Your task to perform on an android device: I want to browse makeup kits for my daughter, Violet Kramer.
Image 0: 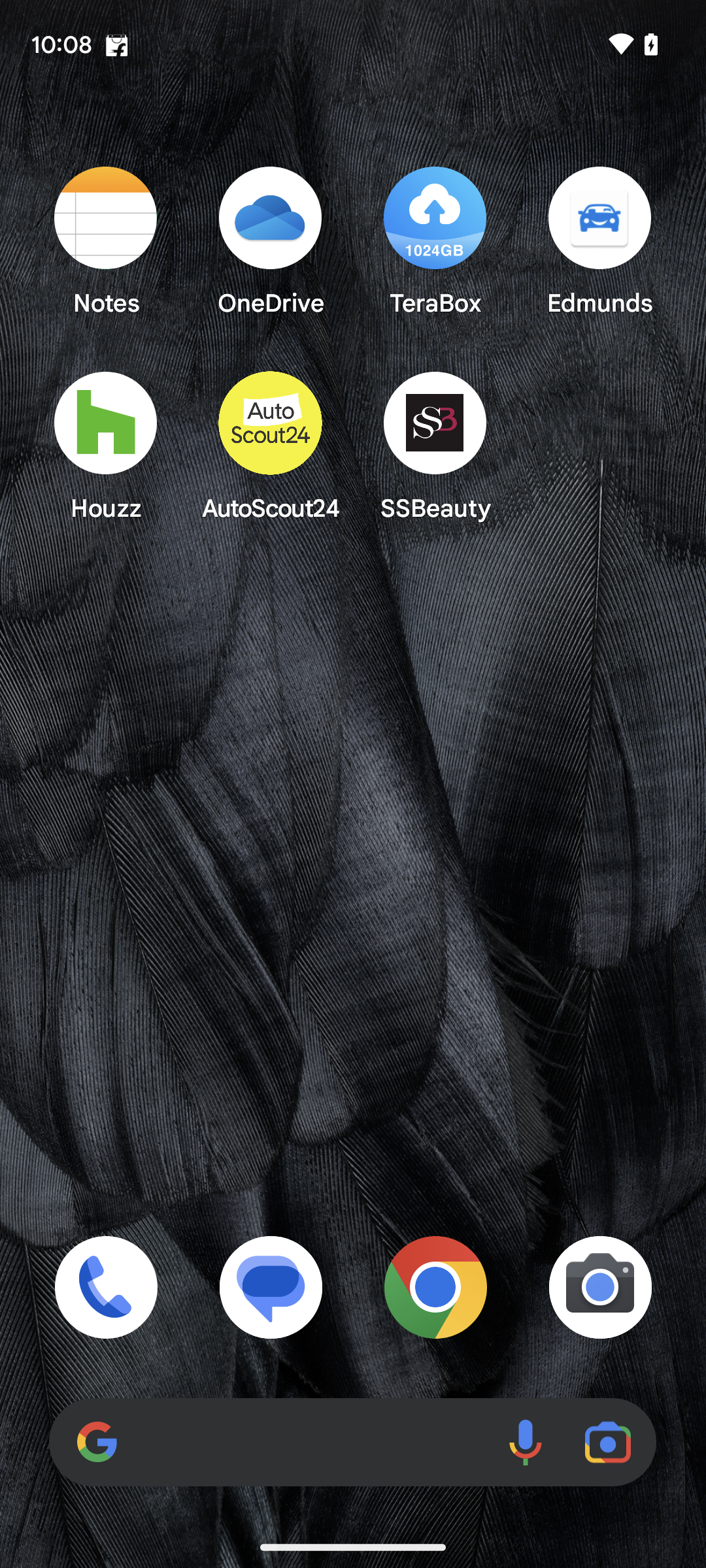
Open SSBeauty app on the screen.
Step 0: open app "SSBeauty"
Image 2: 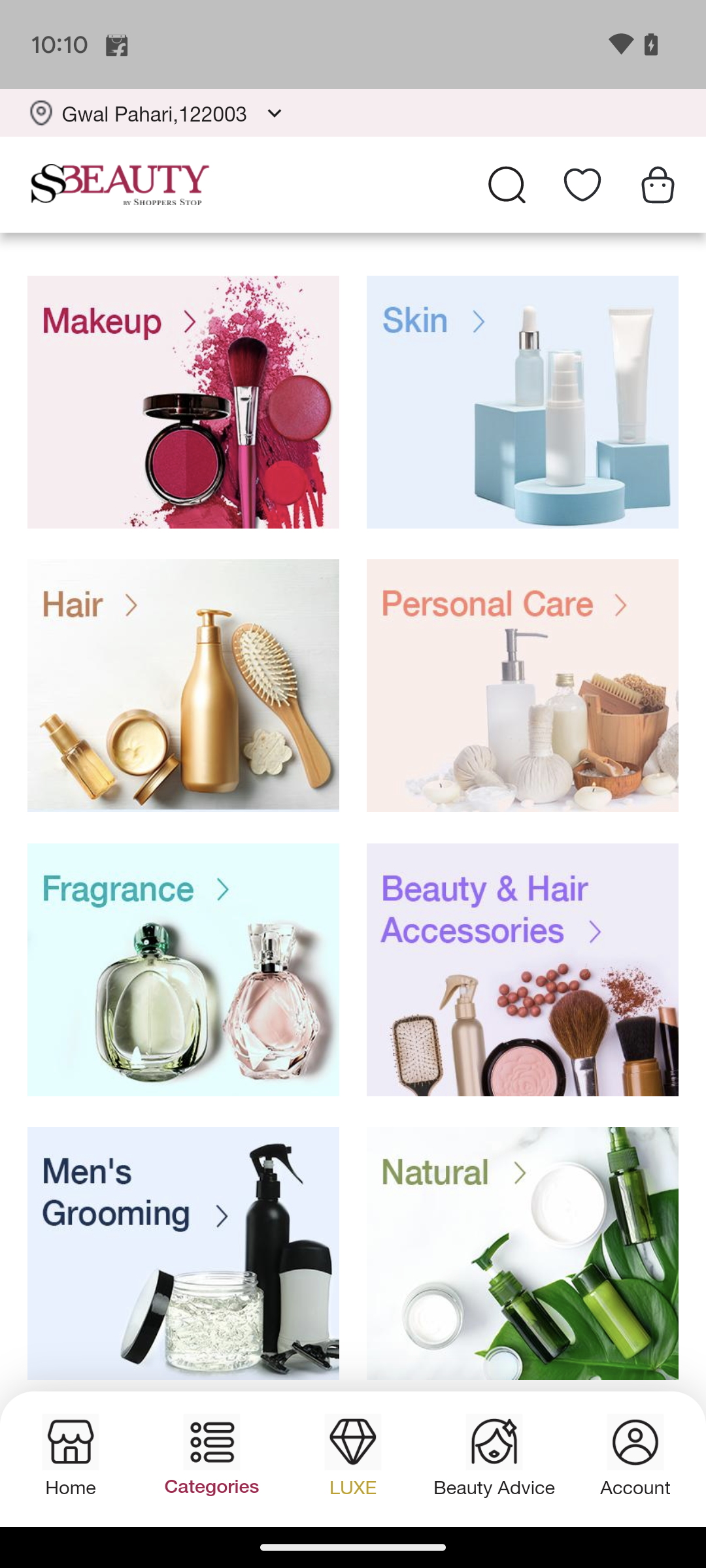
Click on the Makeup option on the screen.
Step 2: click (182, 401)
Image 3: 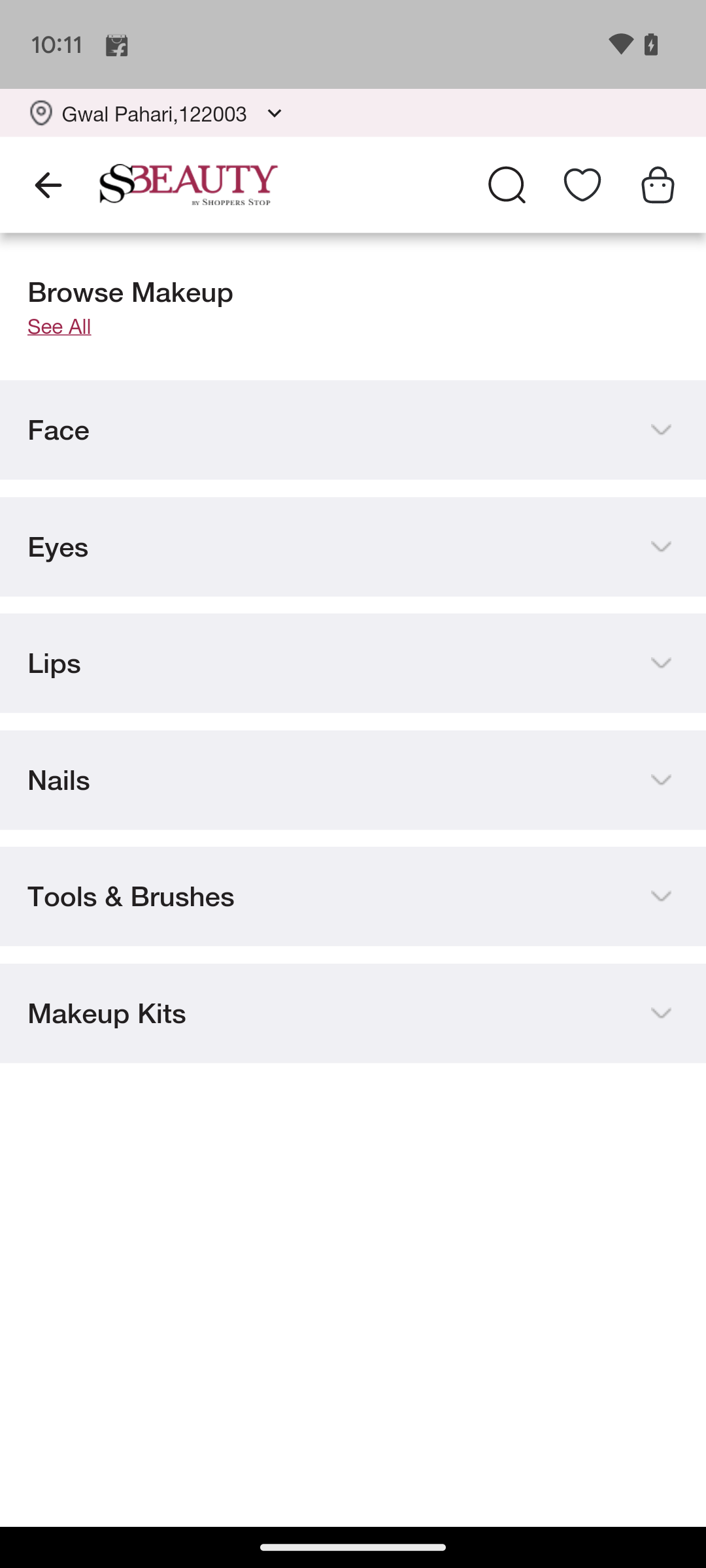
Click on See All option on the screen.
Step 3: click (46, 347)
Image 4: 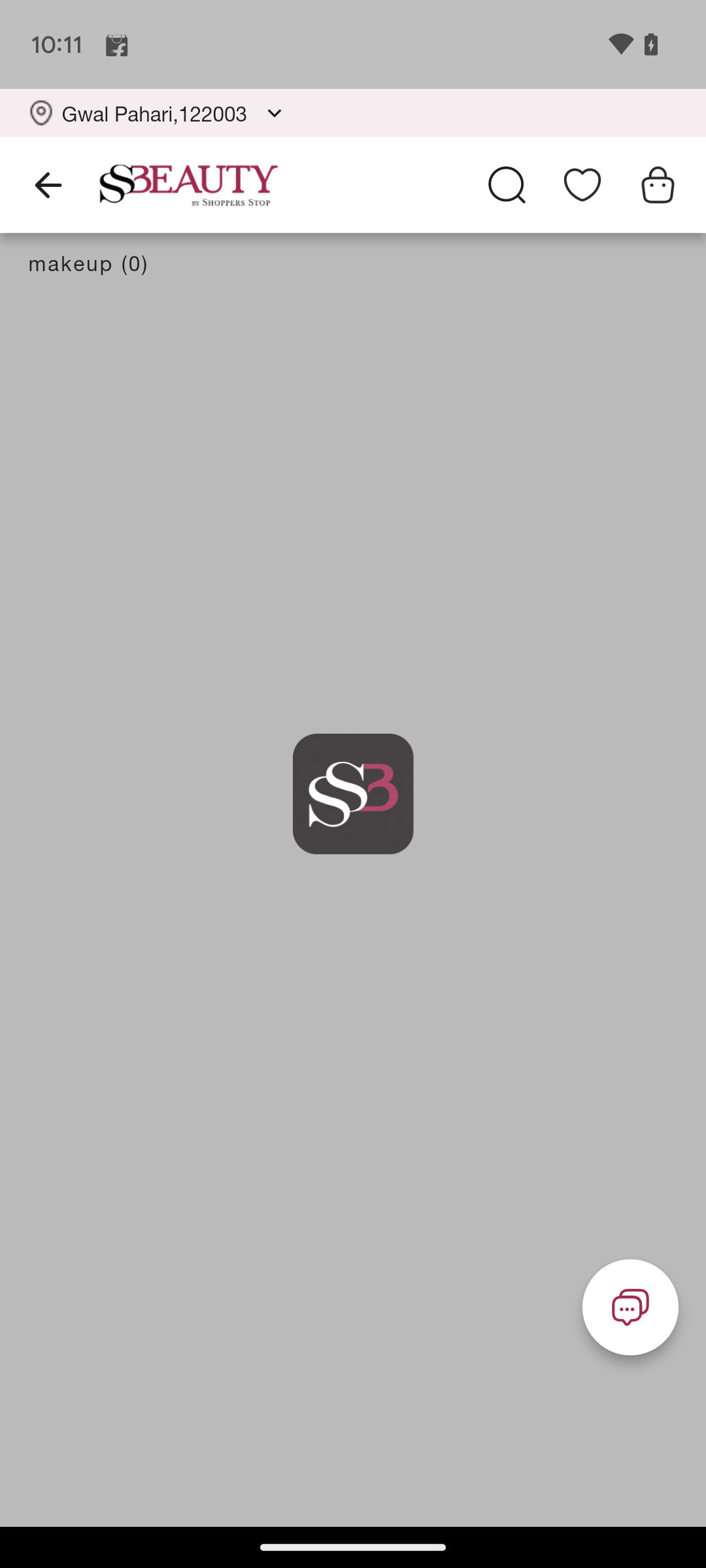
Click on See All option on the screen.
Step 4: wait